Your task to perform on an android device: In the REI Co-op app, I'd like to read customer reviews before making an informed judgment on the Vans Aura OG Snowboard Boots - Men's quality.
Image 0: 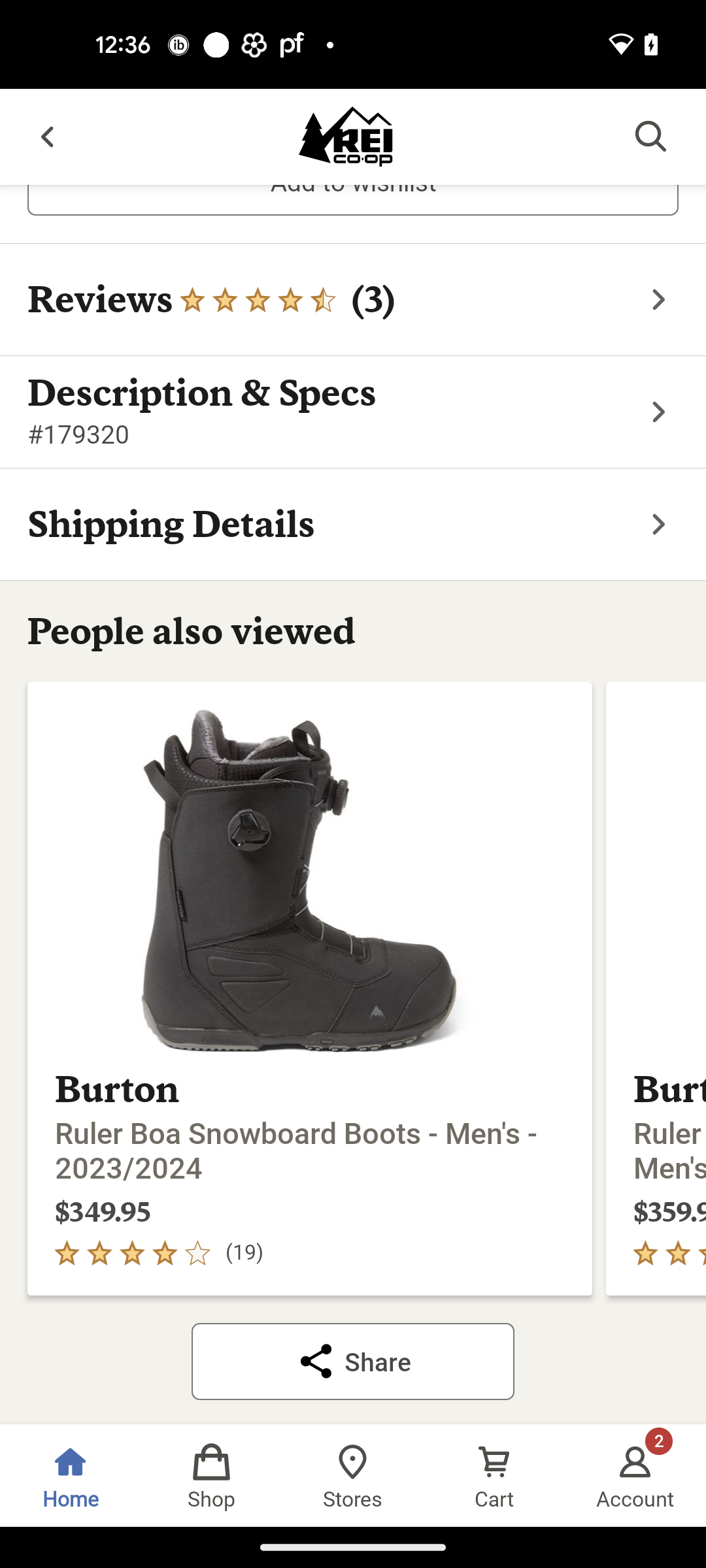
Click on the Reviews option
Step 0: click (86, 299)